Your task to perform on an android device: I want to plan my itinerary in the momondo app, so for my Berlin trip, save the Urban Loft Berlin hotel for my stay and also save a Eurowings flight from Stuttgart to Berlin city at 5:50 P - 7:05 P to make a well planned trip.
Image 0: 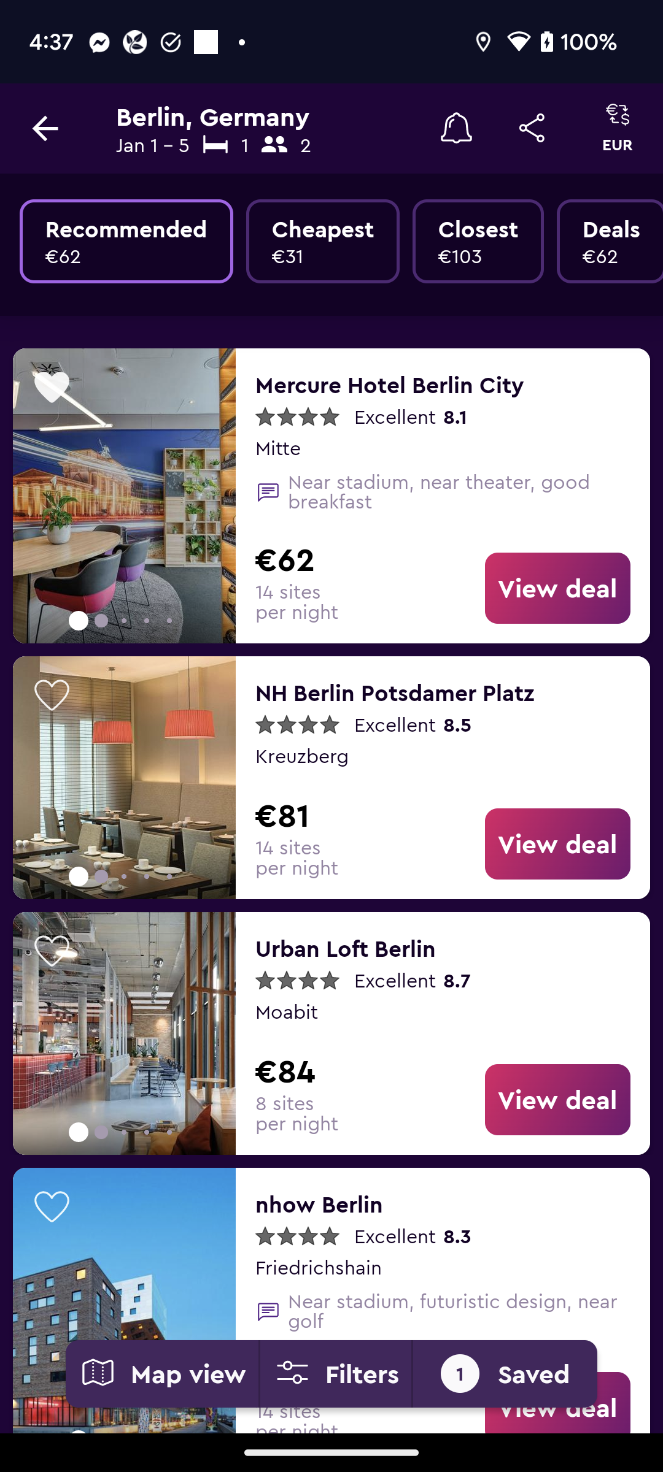
Click on the Urban Loft Berlin hotel to view the save option of this hotel.
Step 0: click (442, 980)
Image 1: 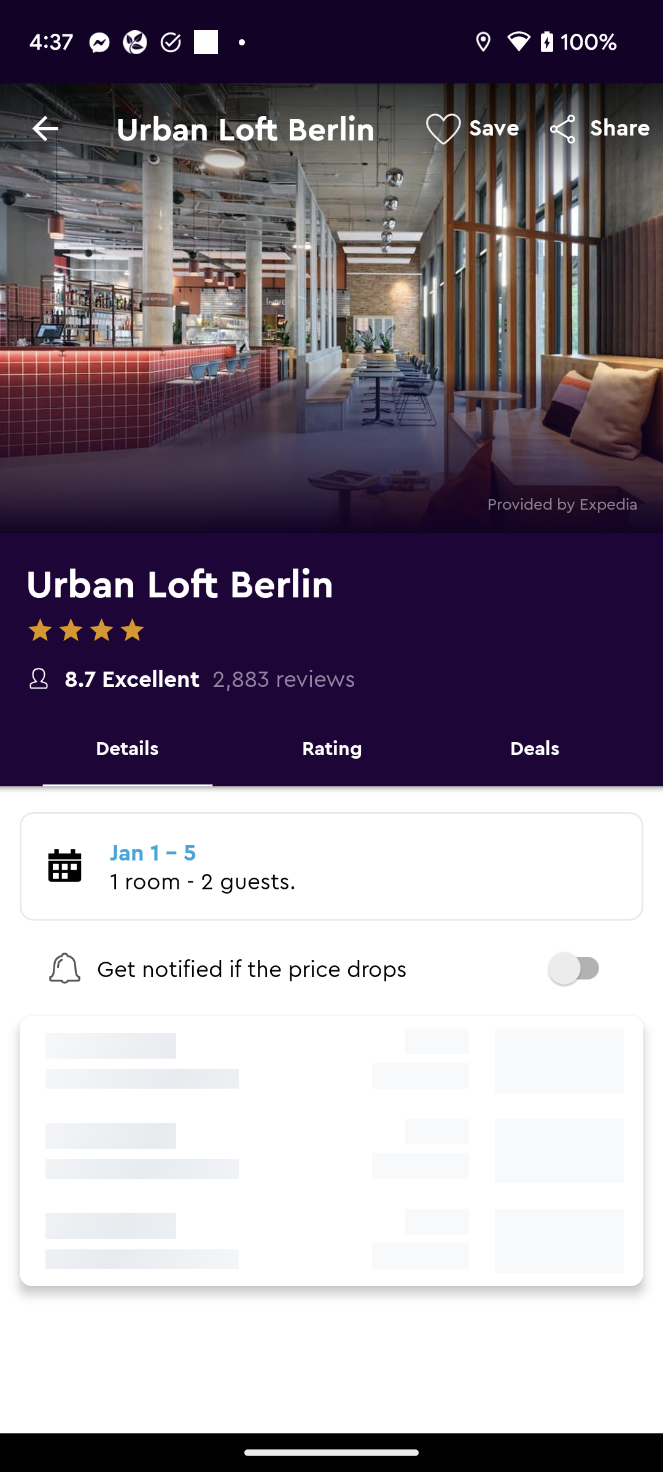
Click on the Urban Loft Berlin hotel to view the save option of this hotel.
Step 1: wait
Image 2: 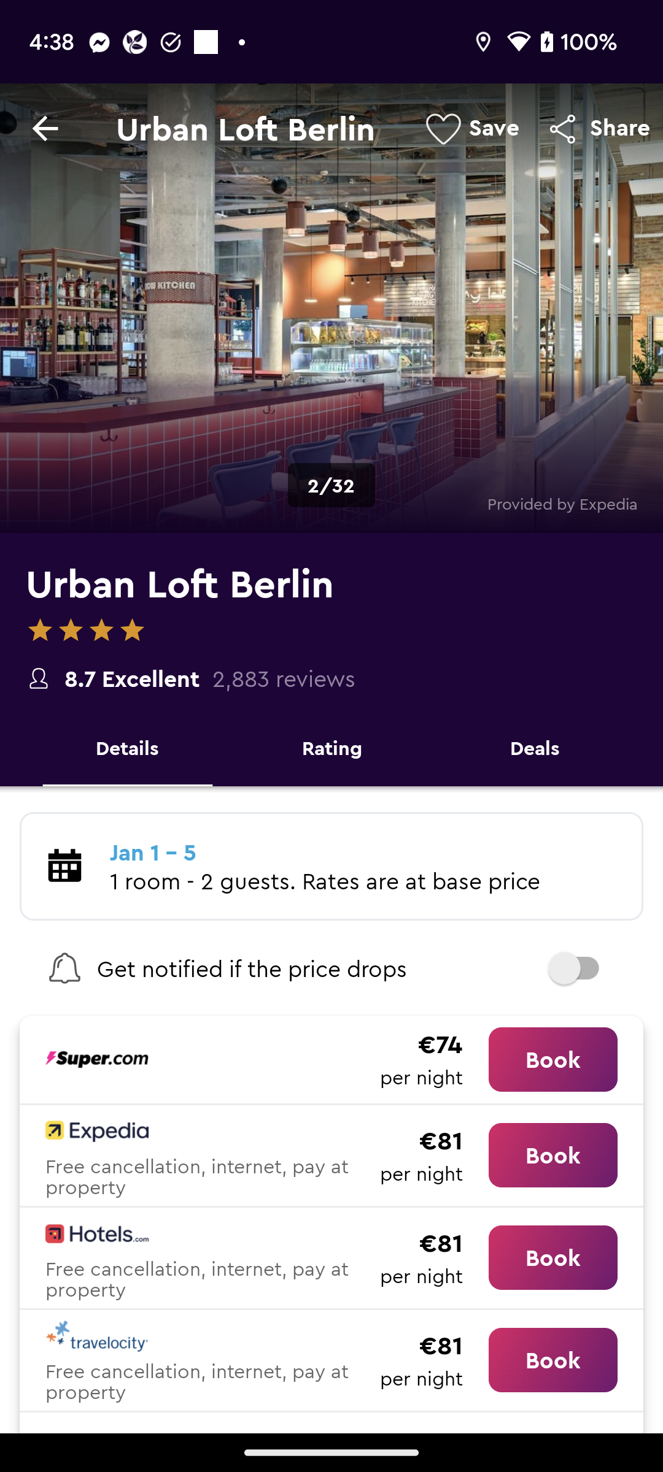
Click on the heart icon at the top right corner of the screen to save this hotel for my Berlin trip.
Step 2: click (471, 128)
Image 3: 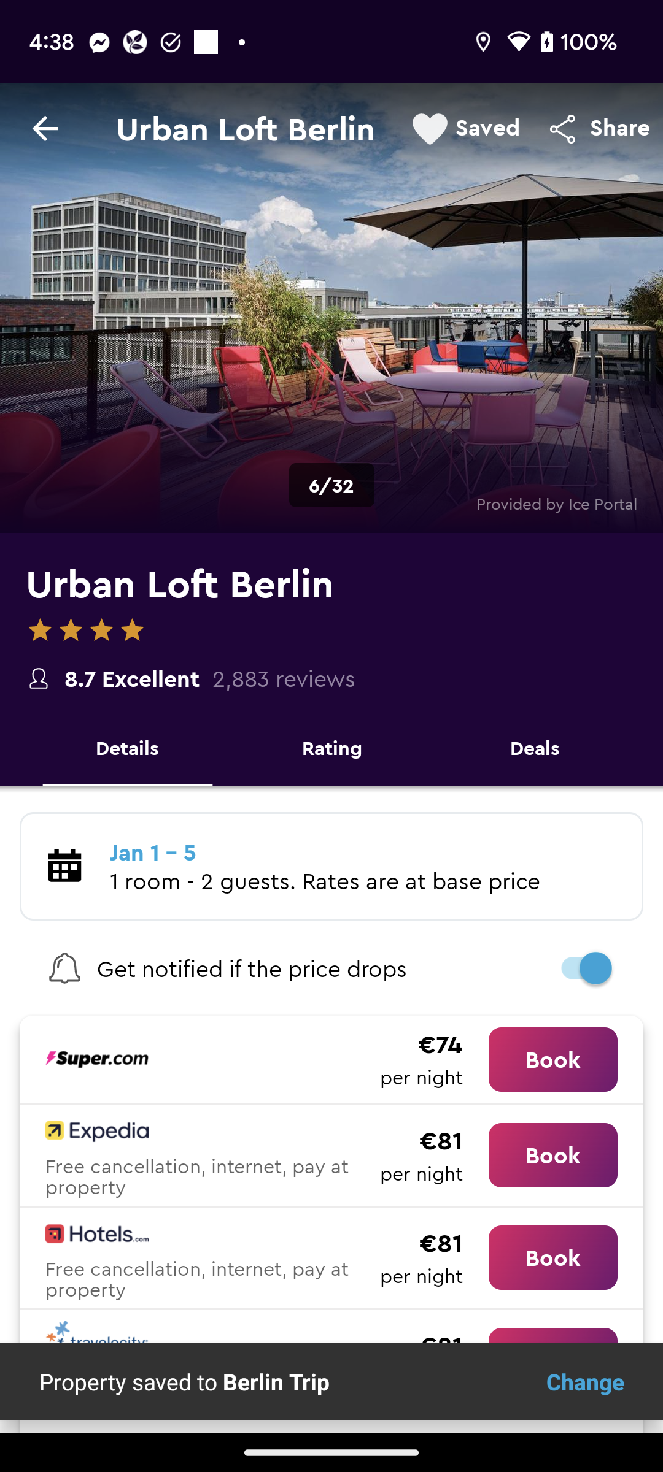
Go back to the previous page to view the flights for my Berlin trip.
Step 3: press back button
Image 4: 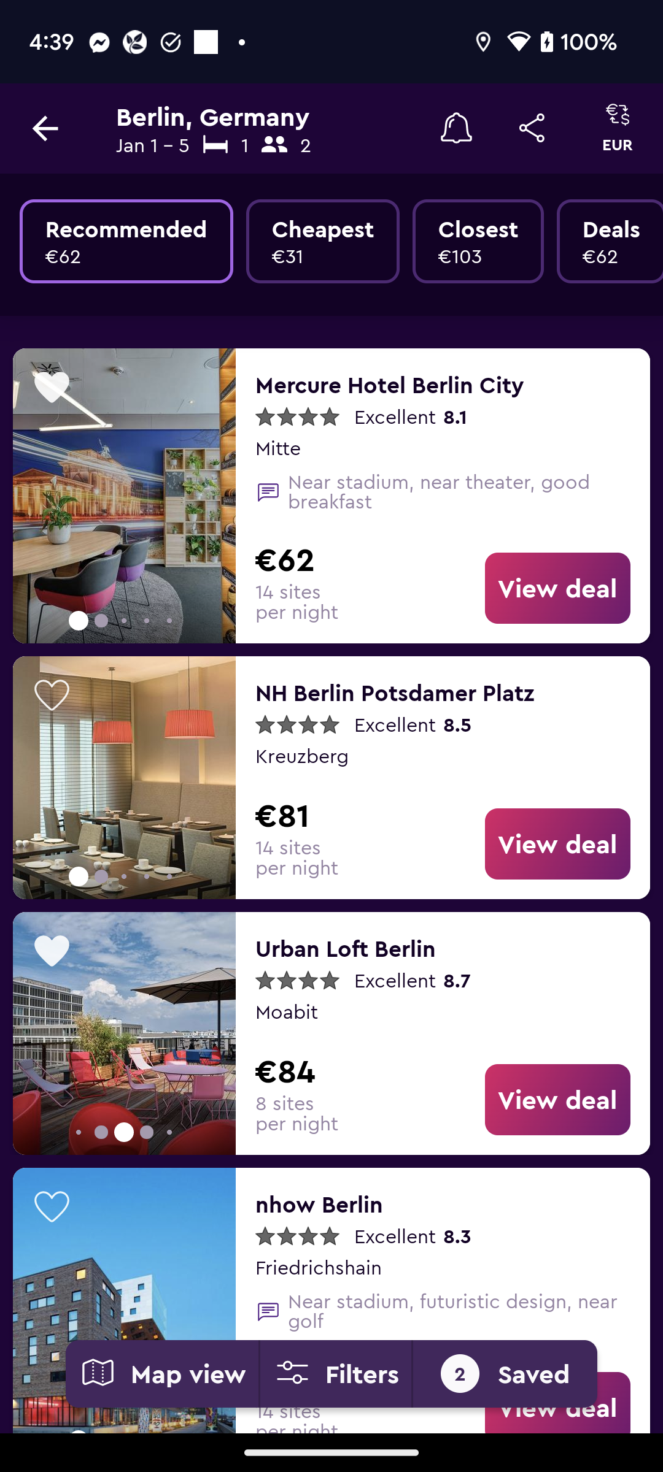
Go back to the previous page to view the flights for my Berlin trip.
Step 4: press back button
Image 6: 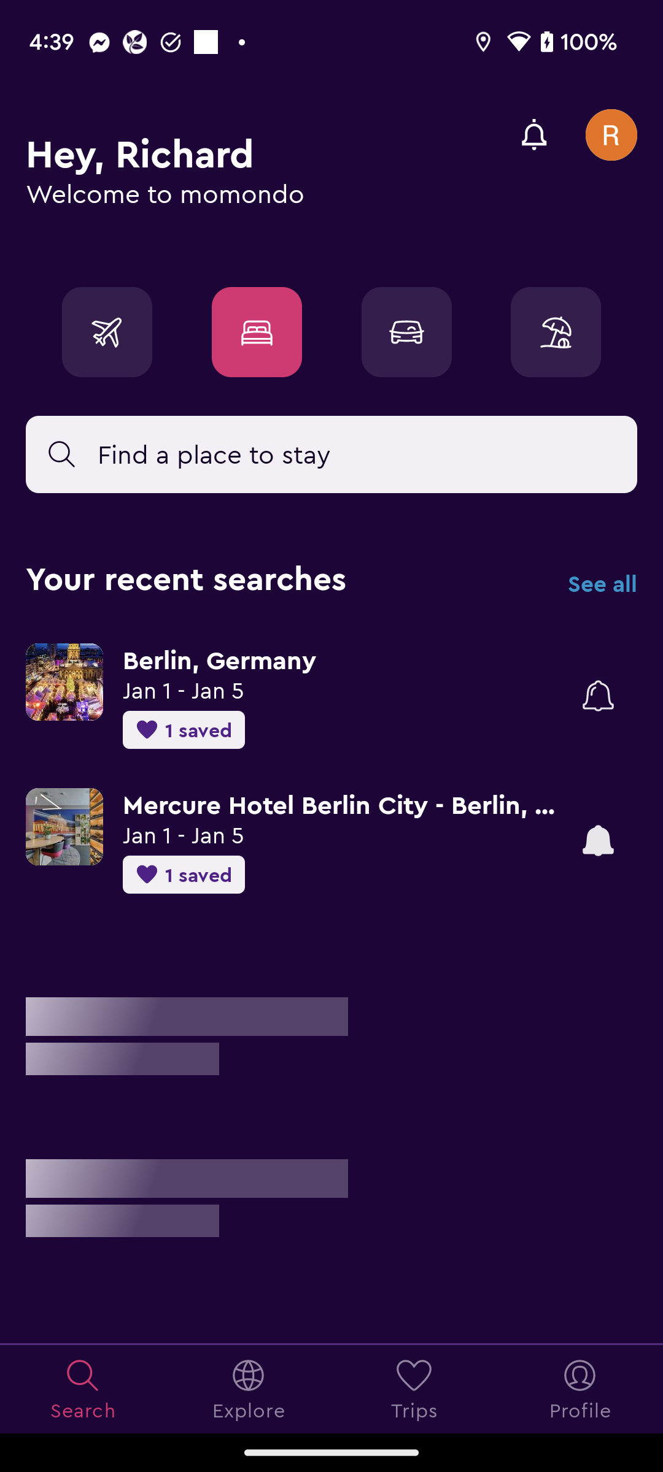
Click on the flight tab to view the flight
Step 6: click (107, 332)
Image 7: 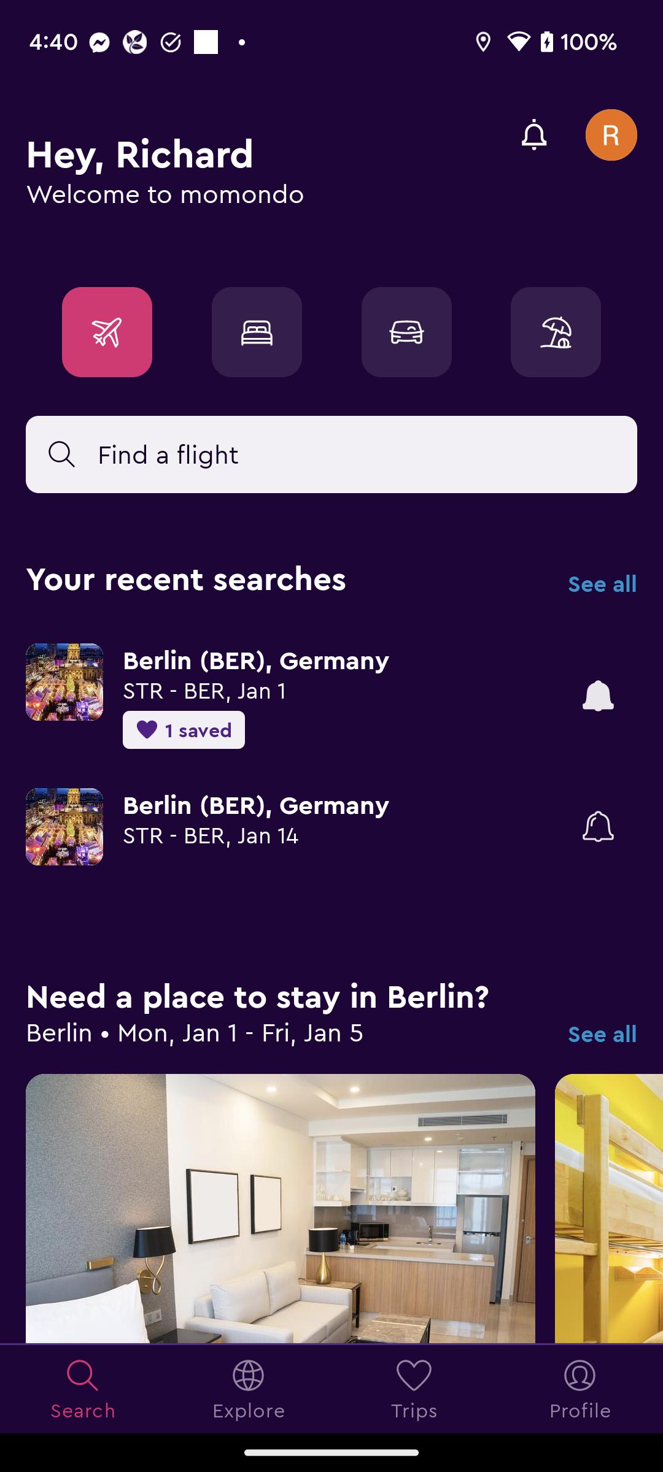
Click on the first searched flight option to view the flights.
Step 7: click (341, 659)
Image 8: 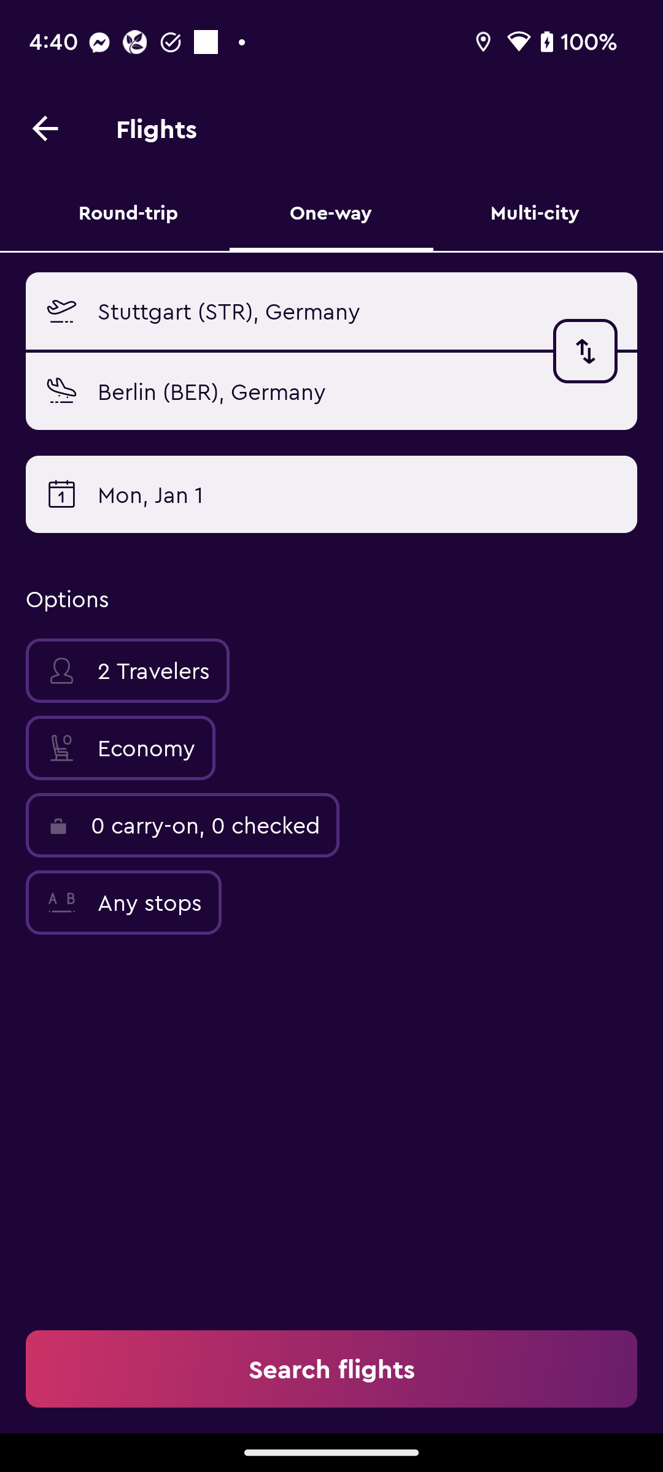
Click on the Search flights button to search for the flight.
Step 8: click (331, 1369)
Image 9: 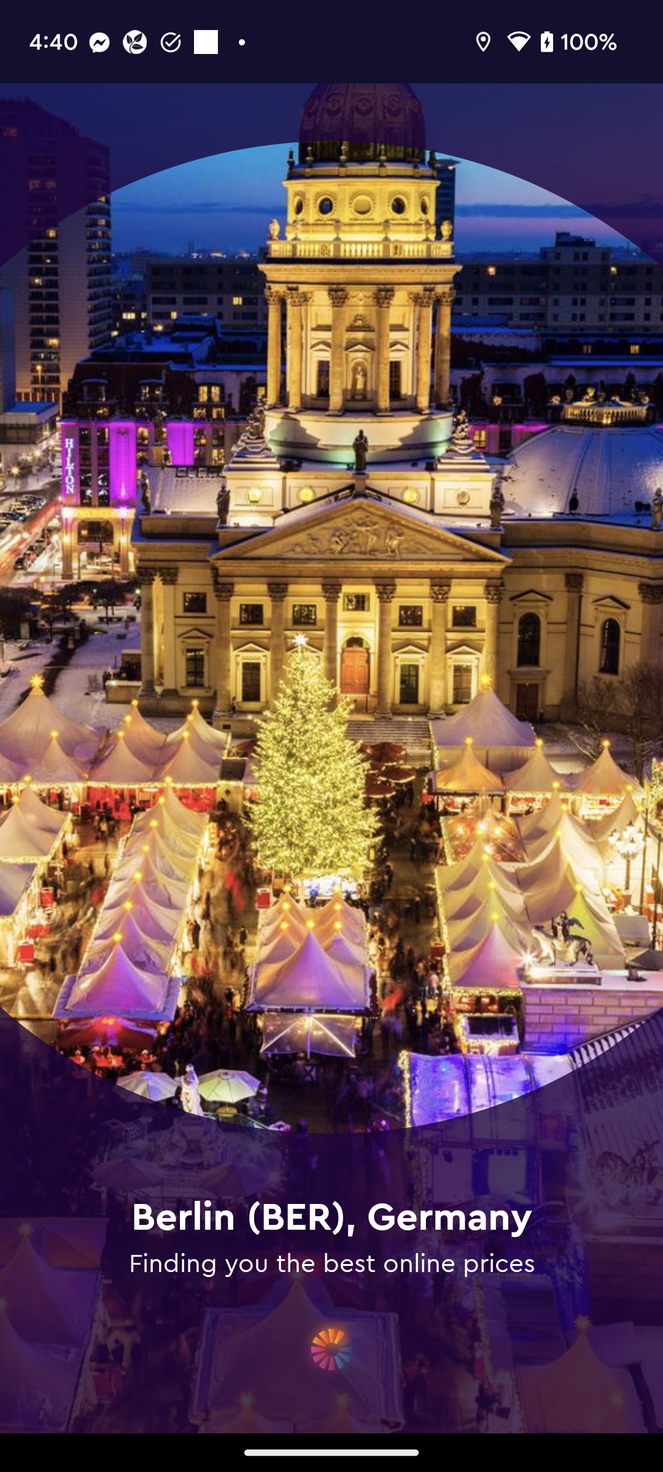
Click on the Search flights button to search for the flight.
Step 9: wait
Image 10: 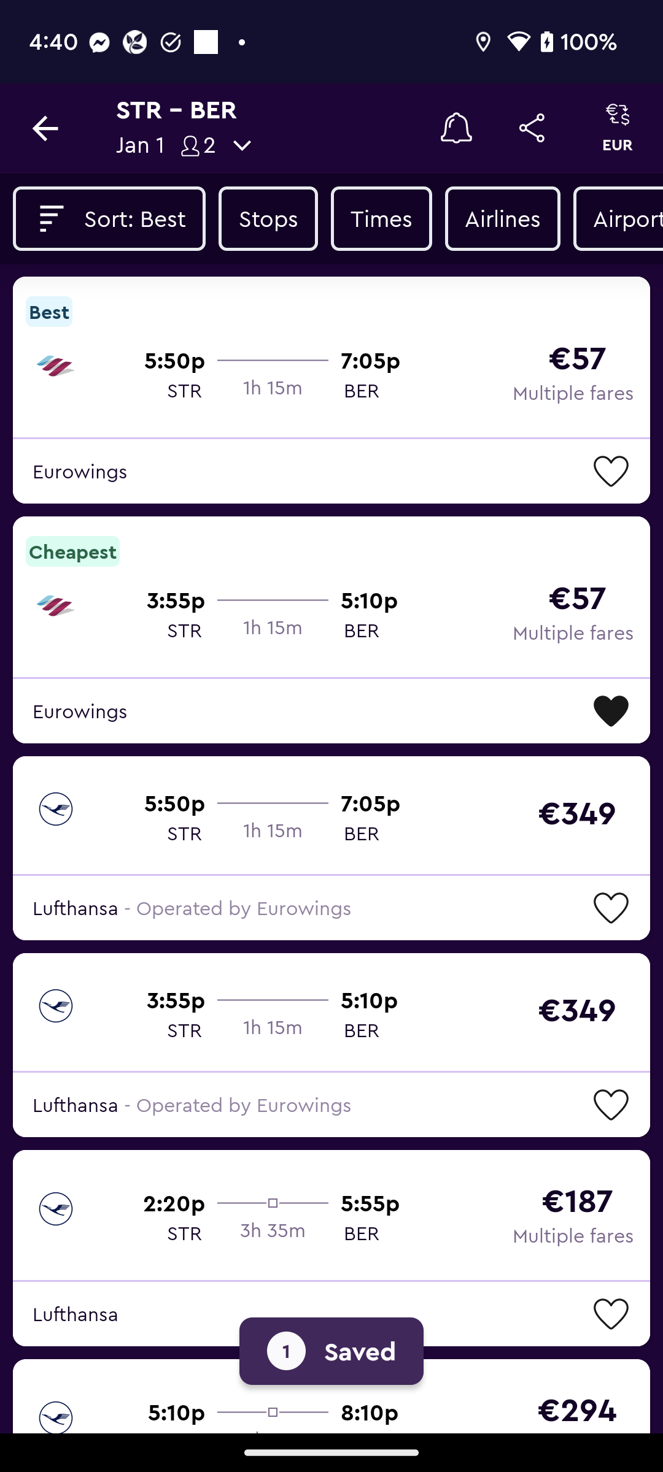
Click on the heart icon of Eurowings flight at 5:50 P - 7:05 P to save this flight for my Berlin trip.
Step 10: click (611, 471)